Your task to perform on an android device: Using the OneDrive app, download the file for the DIY tool kit.
Image 0: 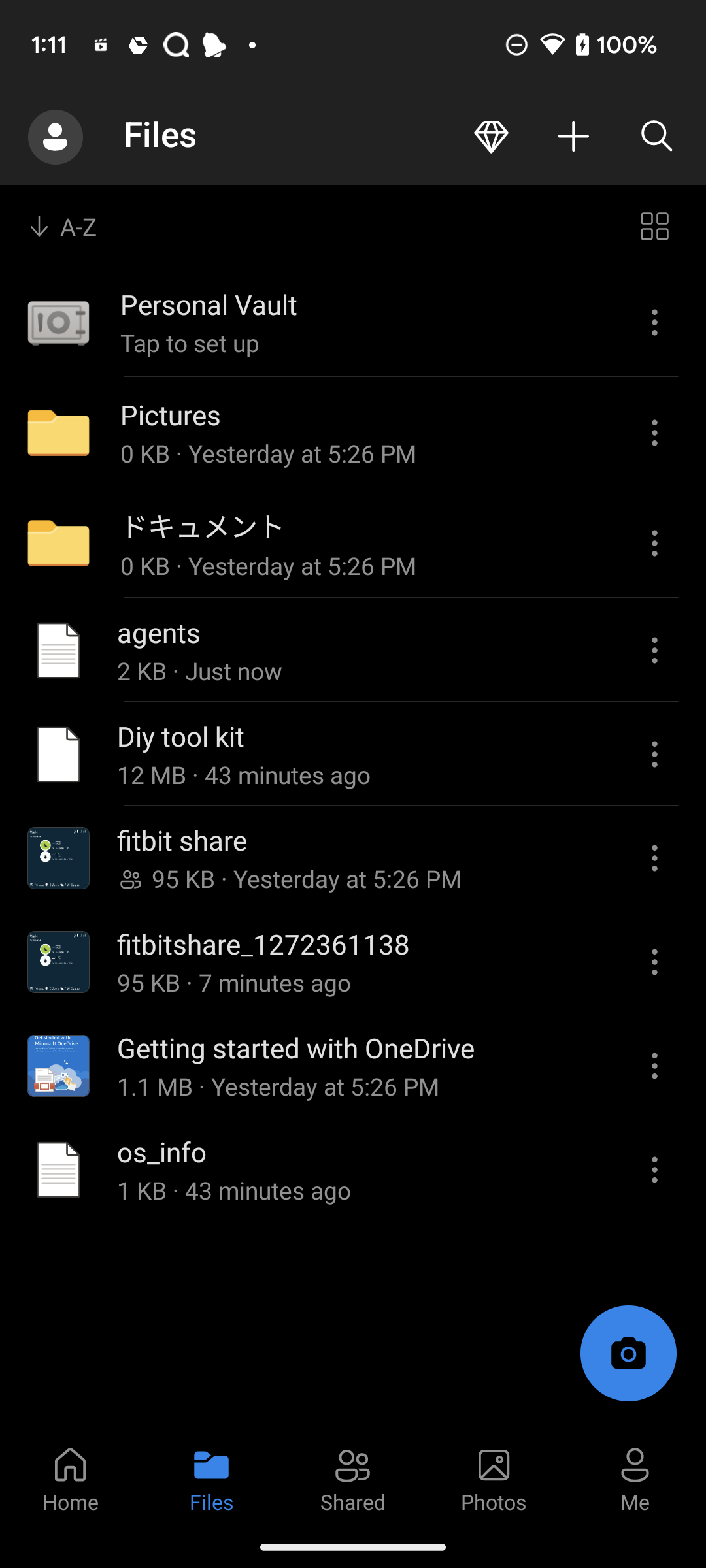
Click on the three dot icon of Diy tool kit file
Step 0: click (654, 754)
Image 1: 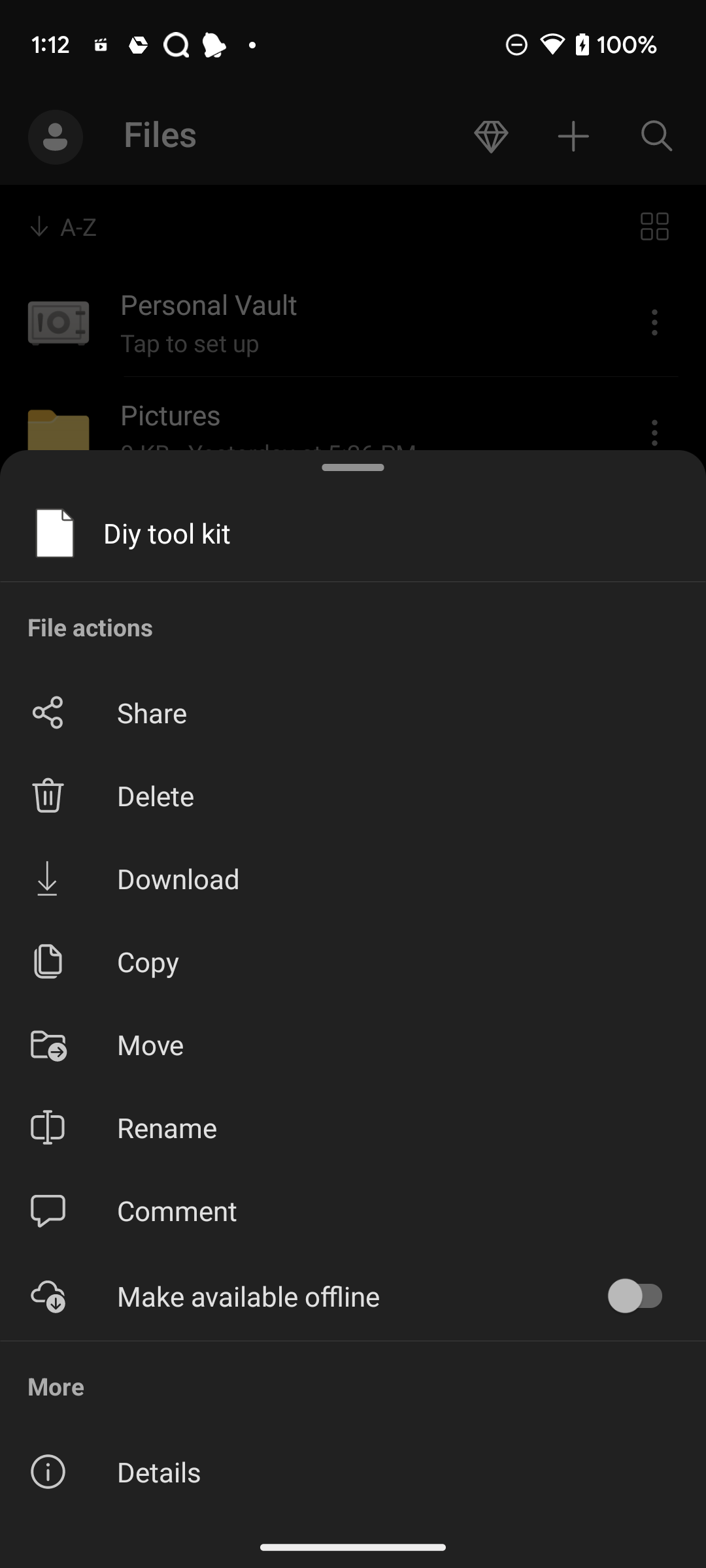
Click on Download option
Step 1: click (399, 878)